Your task to perform on an android device: I use the ReadEra app to change the brightness because reading the book is making my eyes tired.
Image 0: 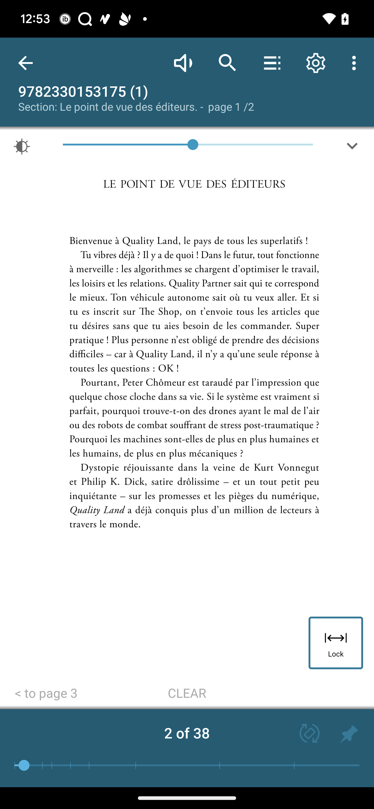
Swipe the Brightness slide to increase the brightness on the screen
Step 0: scroll left